Your task to perform on an android device: In google map , Get direction from GlobalLogic Technologies Limited, Faridabad - Gurgaon Rd, Gwal Pahari, Bandhwari, Haryana 122003 to Indira Gandhi International Airport review the directions and start navigation
Image 0: 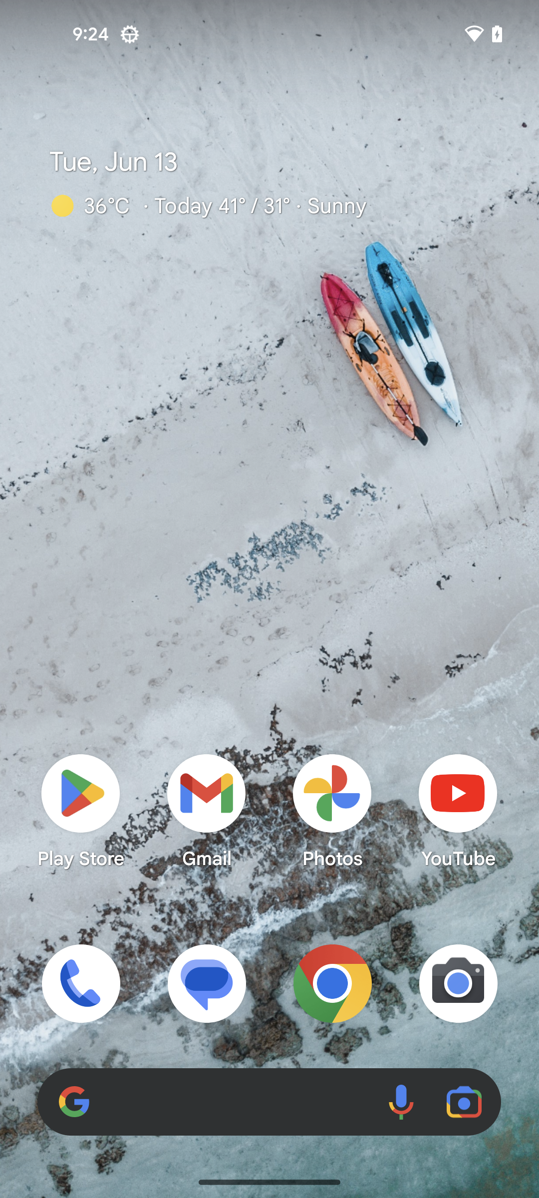
Open Google Maps app
Step 0: open app "Maps"
Image 1: 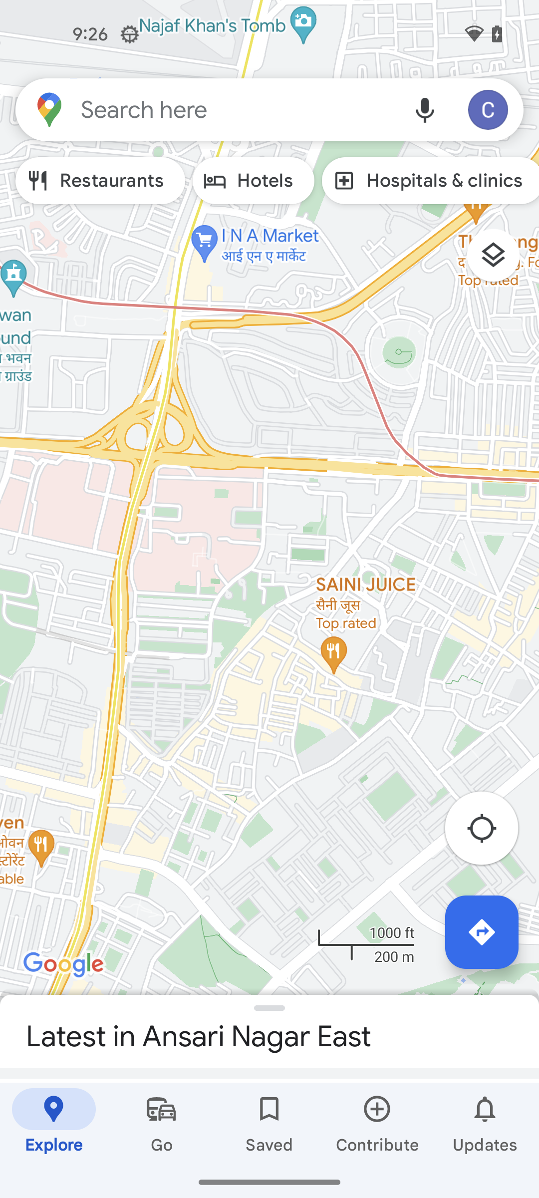
Click on the search bar at the top 
Step 1: click (237, 109)
Image 3: 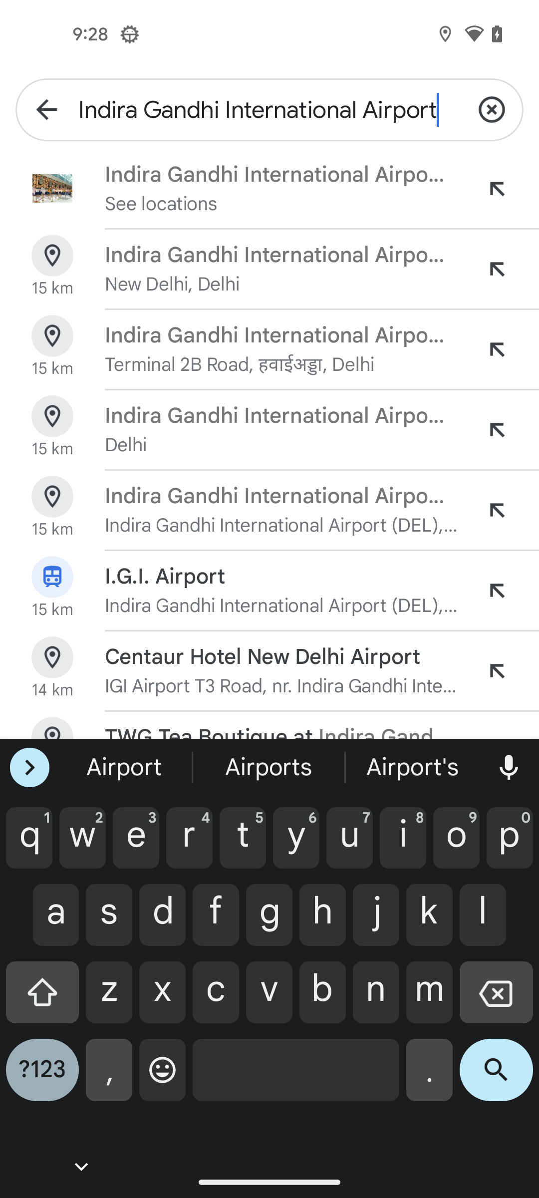
Click on the search icon at the bottom right
Step 3: click (496, 1077)
Image 4: 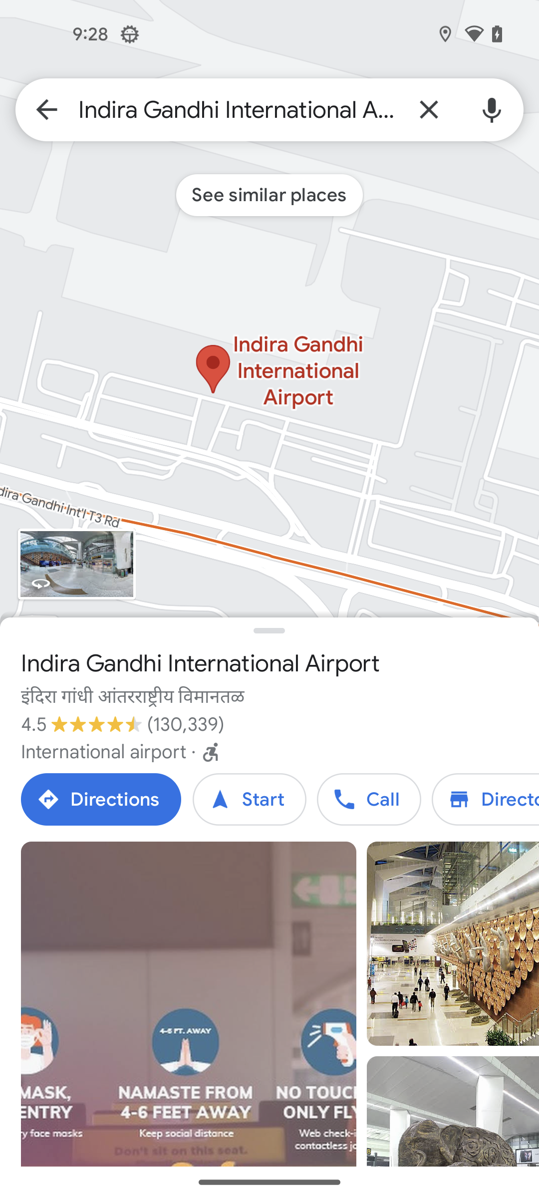
Click on the Directions button 
Step 4: click (101, 799)
Image 5: 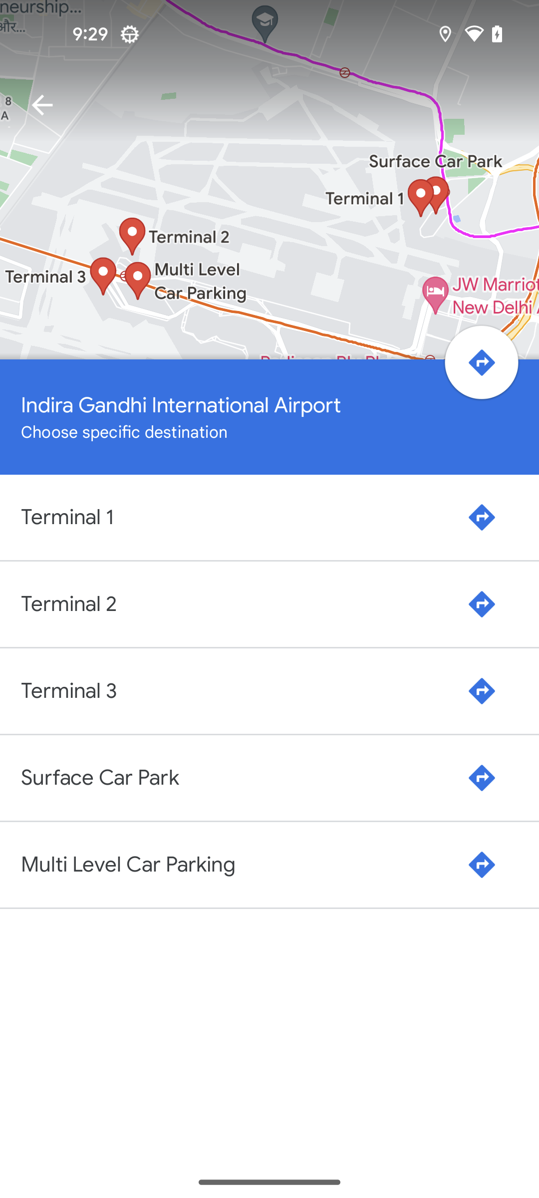
Click on the first direction icon from the top 
Step 5: click (489, 382)
Image 6: 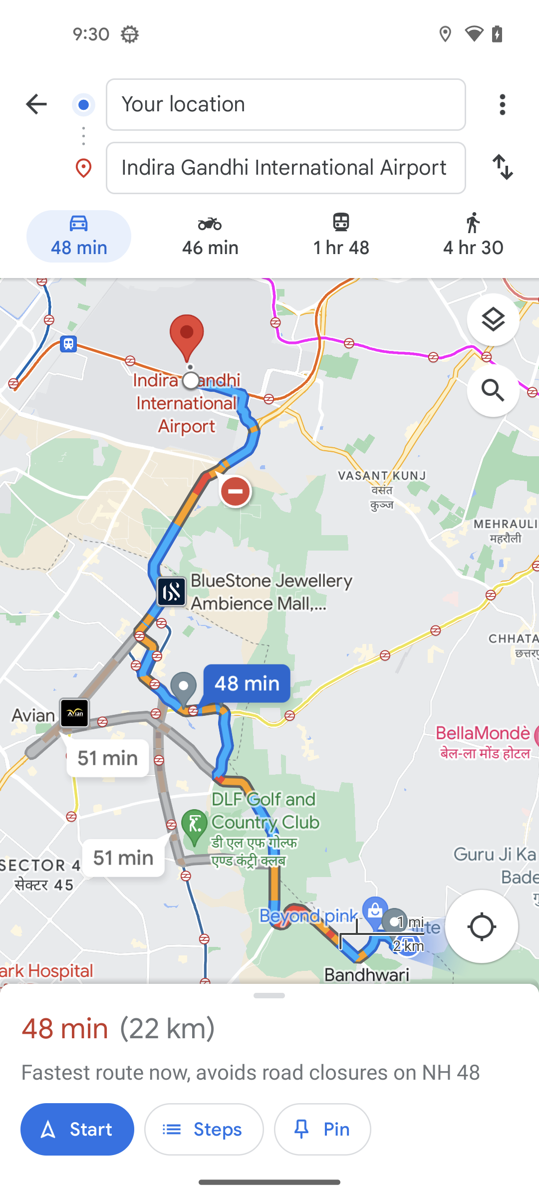
Click on Your location search bar 
Step 6: click (225, 104)
Image 7: 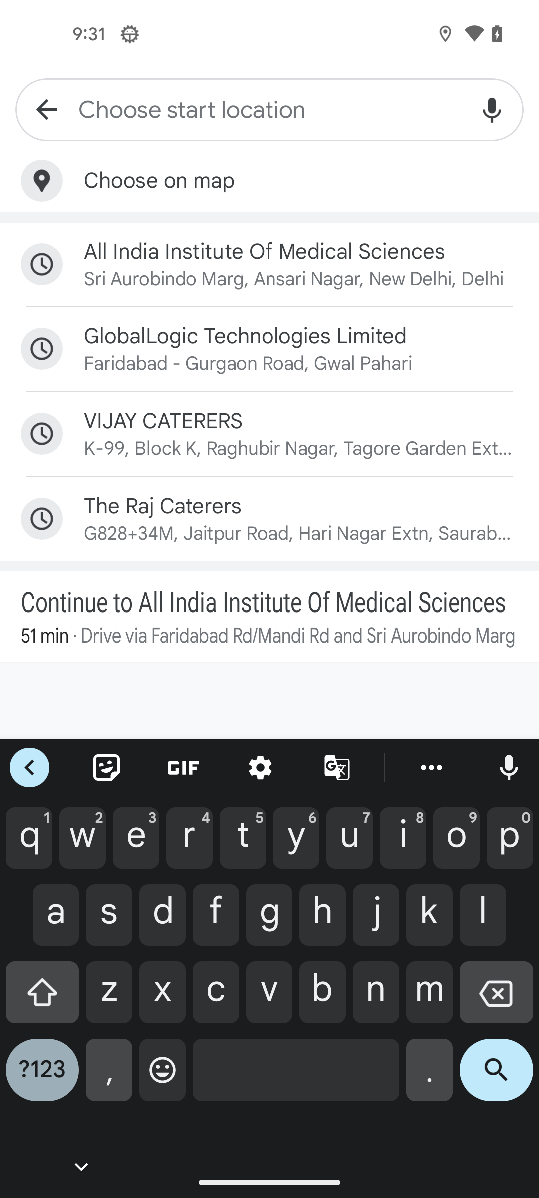
Search for GlobalLogic Technologies Limited, Faridabad - Gurgaon Rd, Gwal Pahari, Bandhwari, Haryana 122003 
Step 7: type "GlobalLogic Technologies Limited, Faridabad - Gurgaon Rd, Gwal Pahari, Bandhwari, Haryana 122003 "
Image 8: 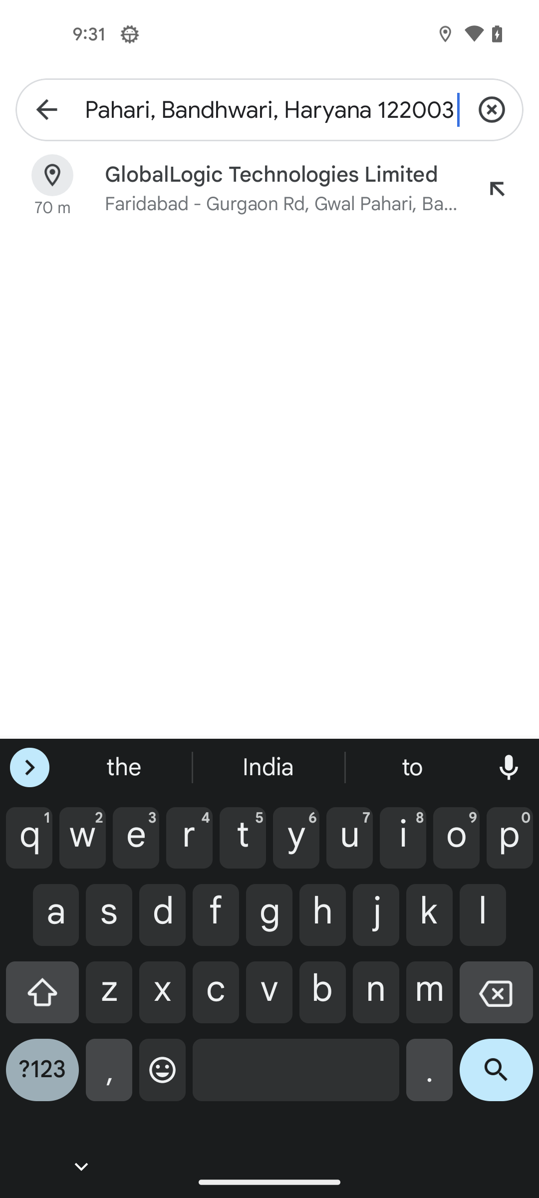
Click on Search Icon at the bottom right of the screen
Step 8: click (496, 1077)
Image 9: 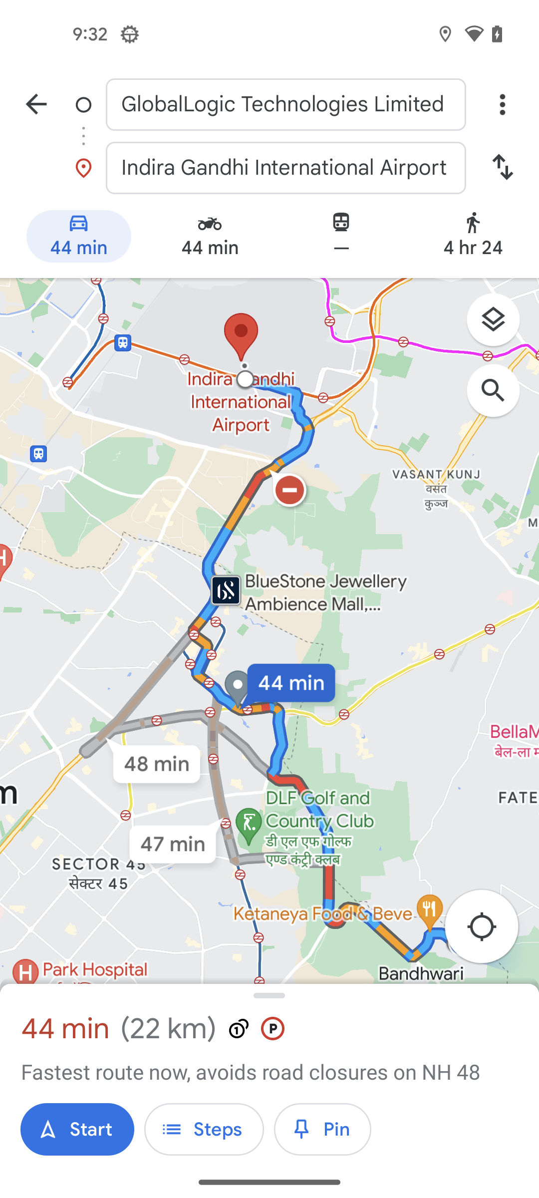
Click on Start button at the bottom left of the screen 
Step 9: click (77, 1129)
Image 10: 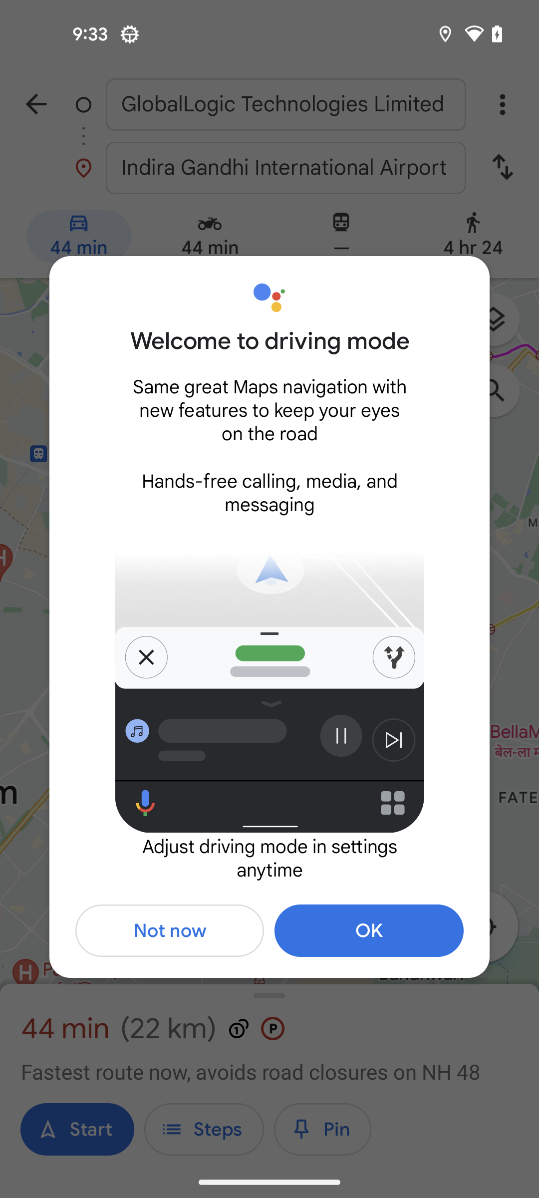
Click on Not now button at the bottom left of the pop up screen
Step 10: click (169, 930)